Your task to perform on an android device: View the arrival time of 15:33 and departure time of 15:14 and see the five stops. Then check if the bus is running on time or if there are any delays.
Image 0: 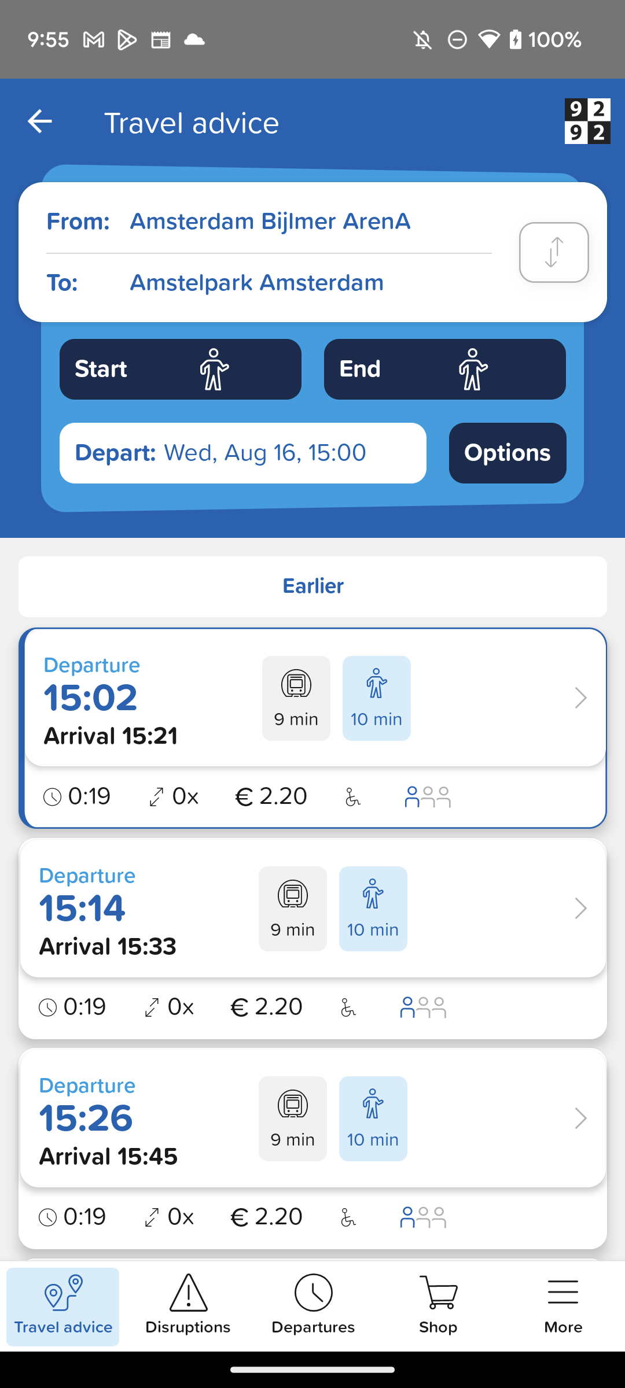
Click on the Departure time 15:14 and arrival time 15:33 option
Step 0: click (141, 910)
Image 1: 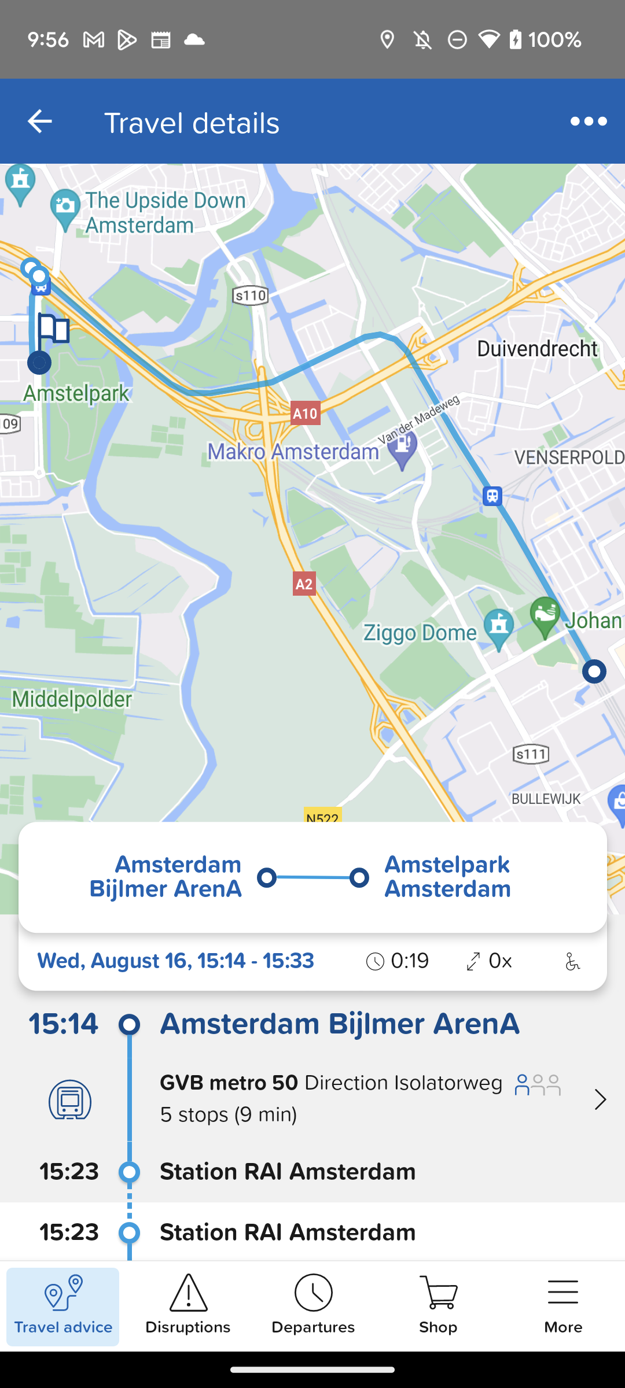
Click on the 5 five stops option
Step 1: click (362, 1115)
Image 2: 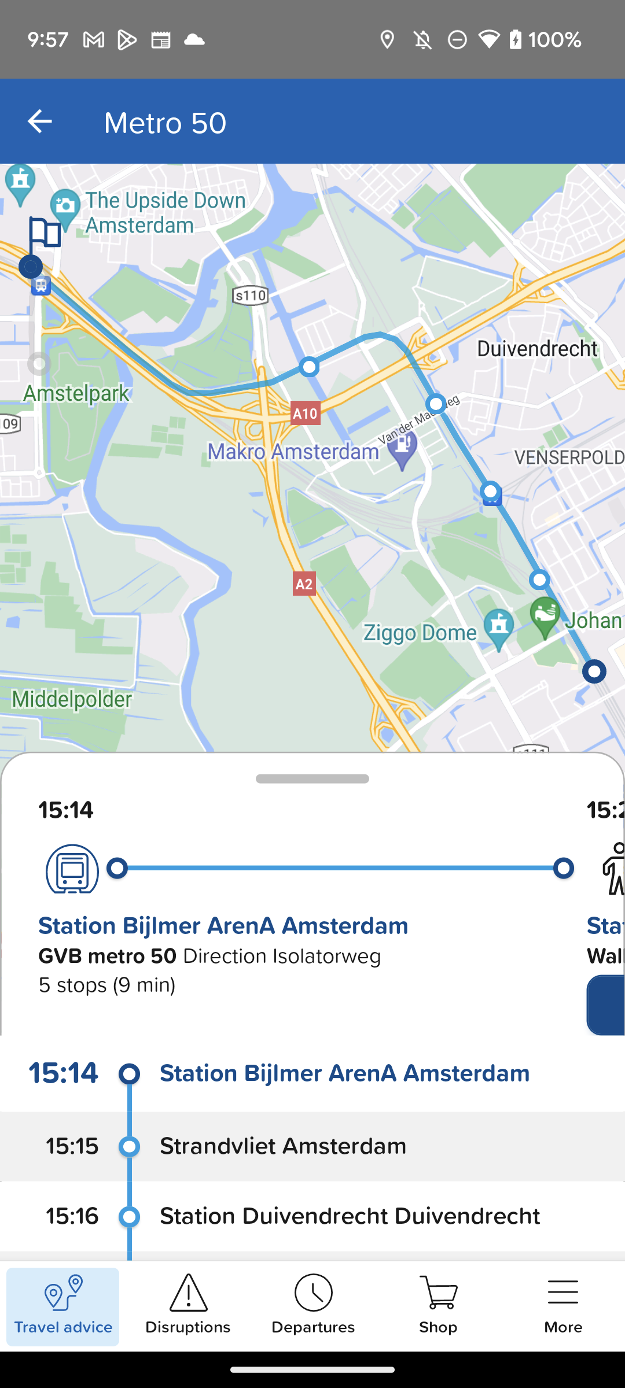
Scroll up to view the 5 stops 
Step 2: scroll down